Your task to perform on an android device: Open the Trainline app and get the direction to the train station from Abbey wood to Acton Main Line  
Image 0: 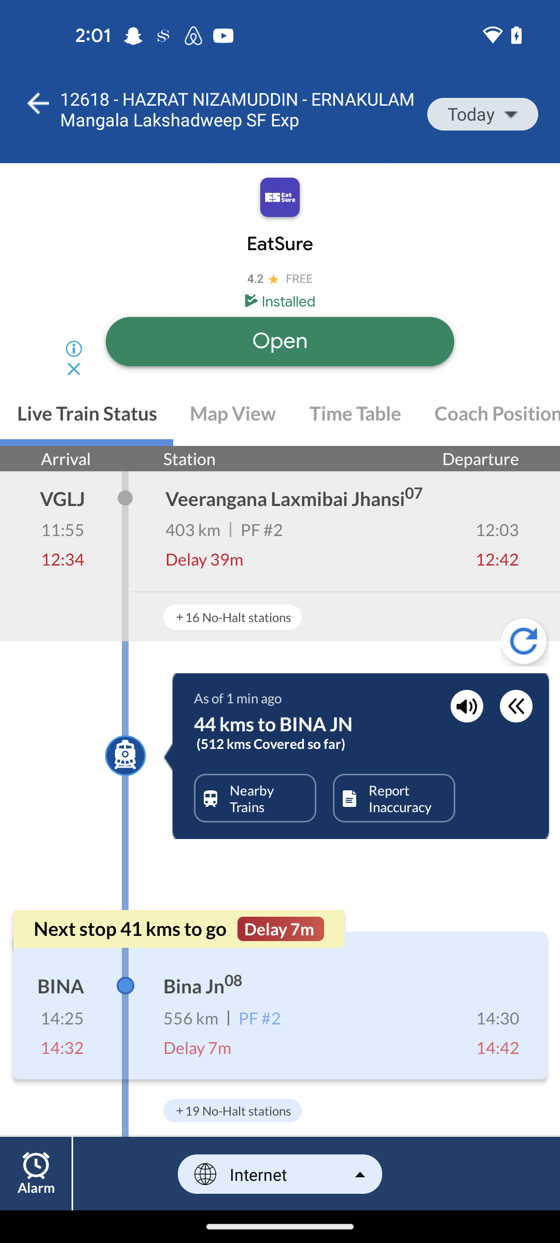
open trailline app
Step 0: open app "Trainline"
Image 1: 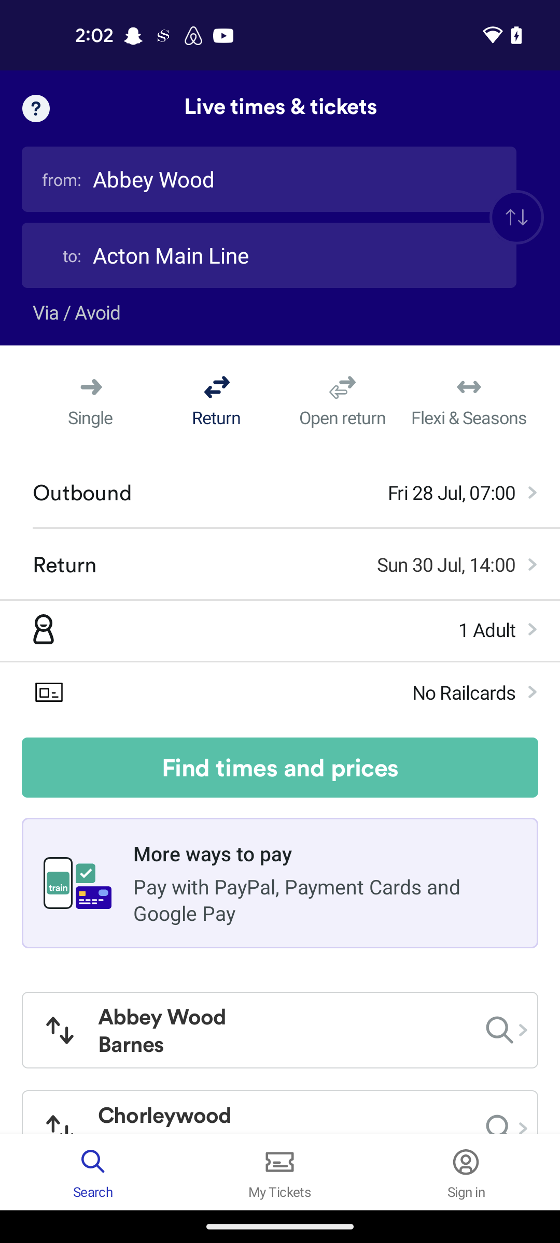
Click on the find times and price
Step 1: click (280, 767)
Image 2: 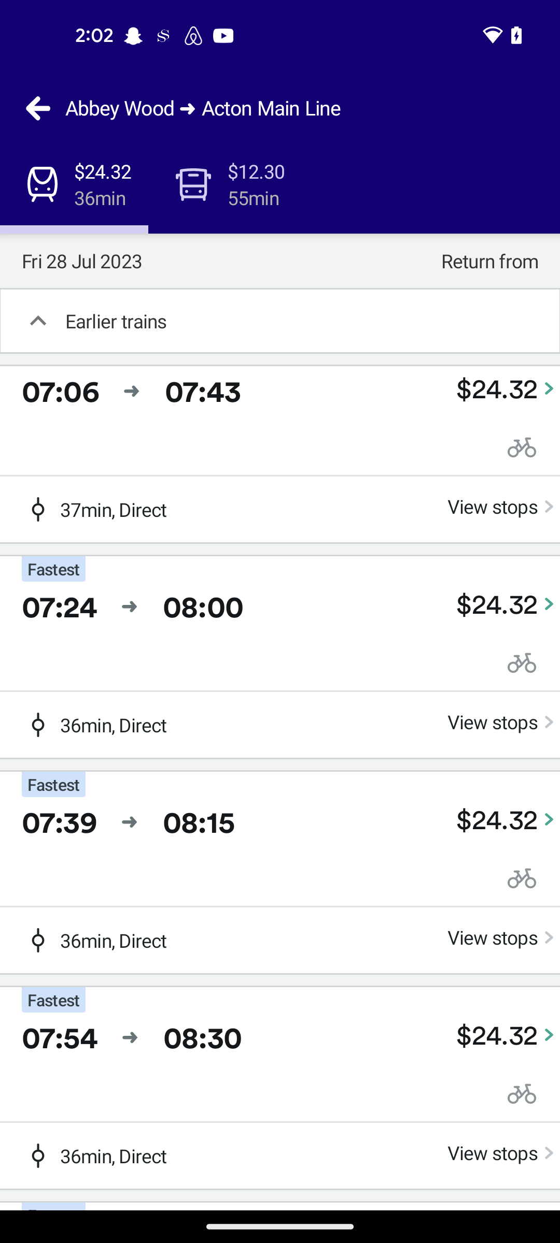
Click on the view to stop option
Step 2: click (493, 506)